Your task to perform on an android device: I want to shop for the latest style of shoes, so on the Amazon app, view the latest arrivals shoes of last 30 days.
Image 0: 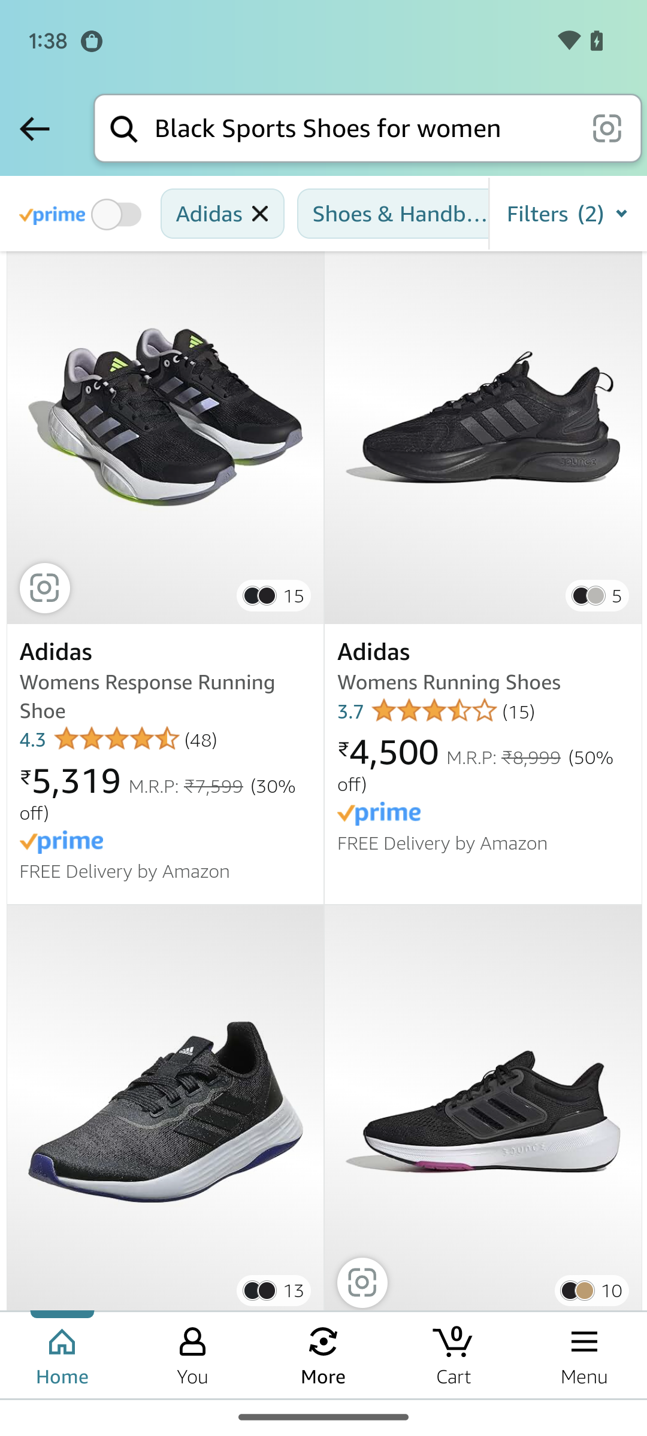
Click on the tab Filters.
Step 0: click (573, 214)
Image 1: 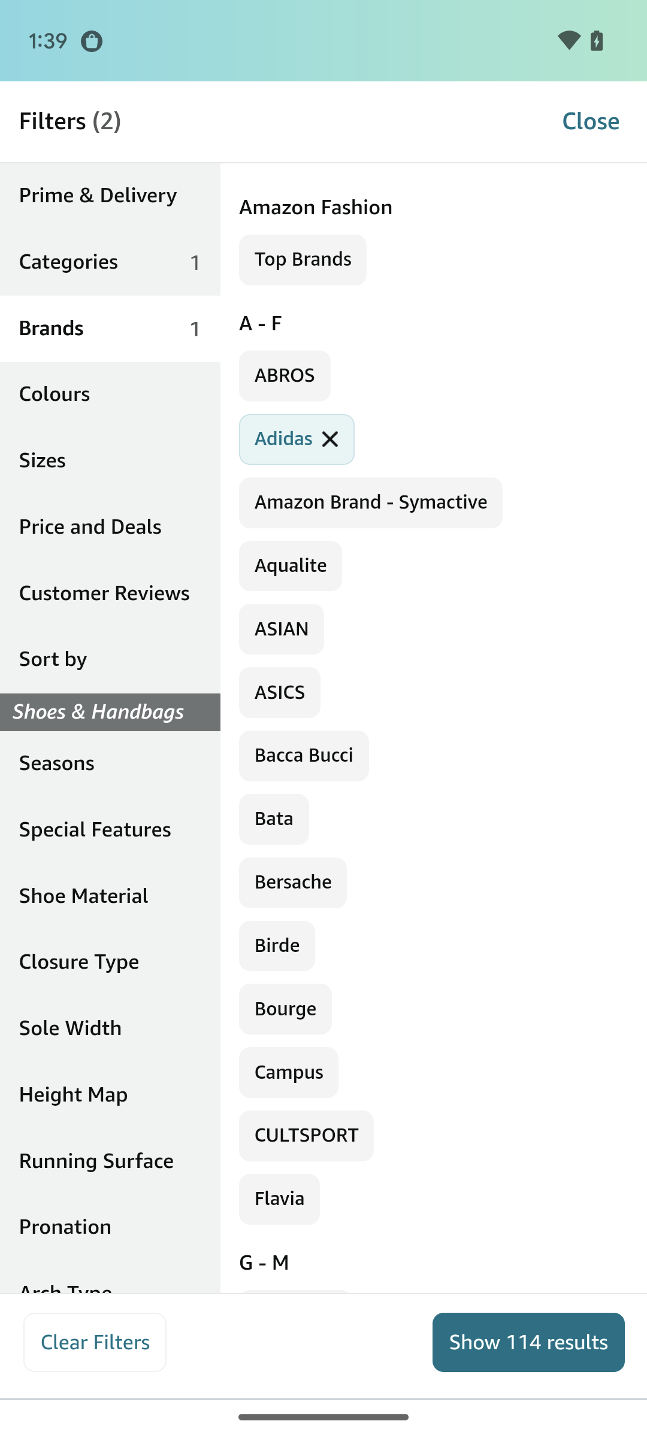
Scroll up.
Step 1: scroll down
Image 2: 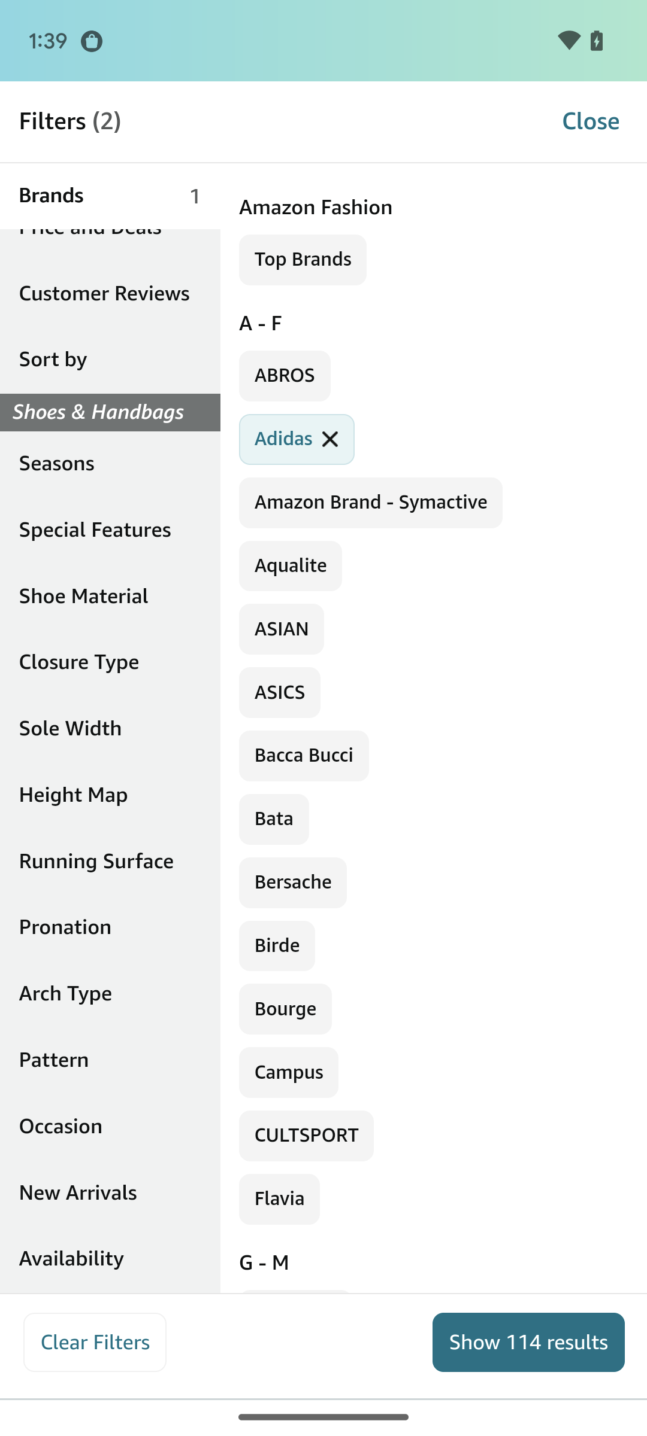
Click on the tab "New arrivals".
Step 2: click (111, 1193)
Image 3: 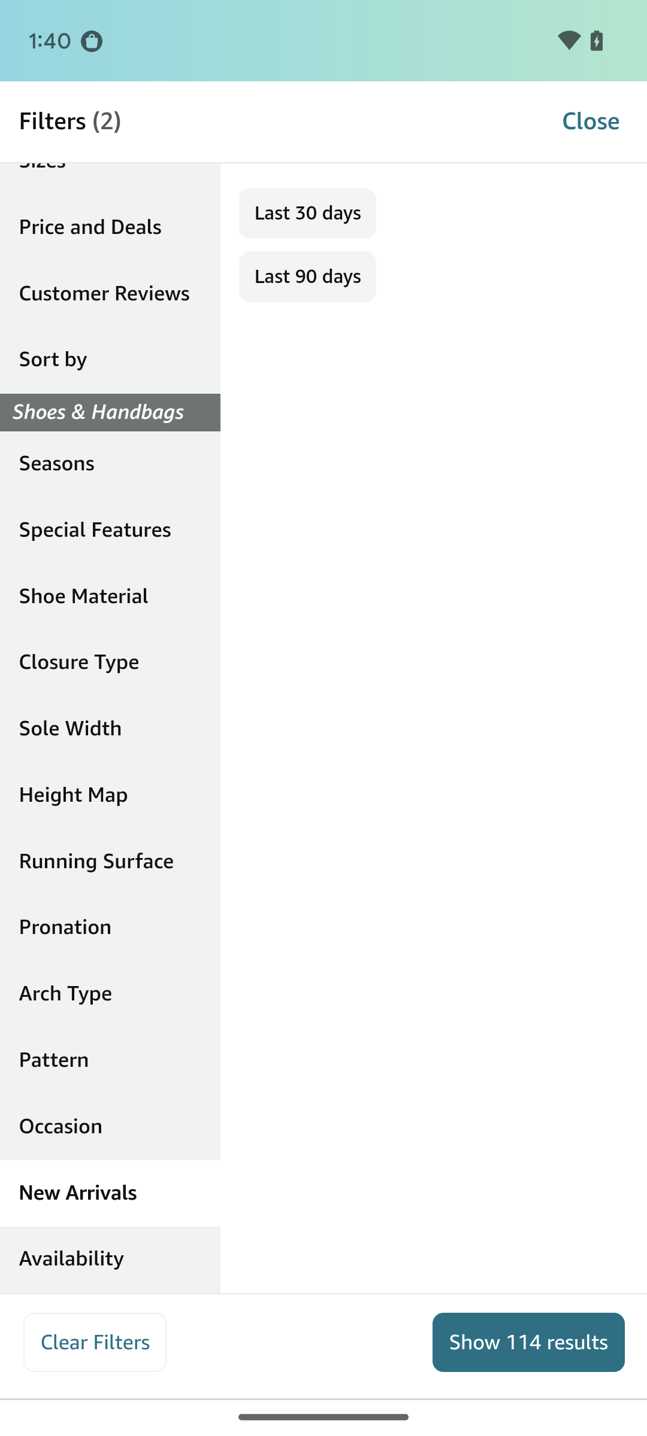
Click on the tab "Last 30 days".
Step 3: click (307, 212)
Image 4: 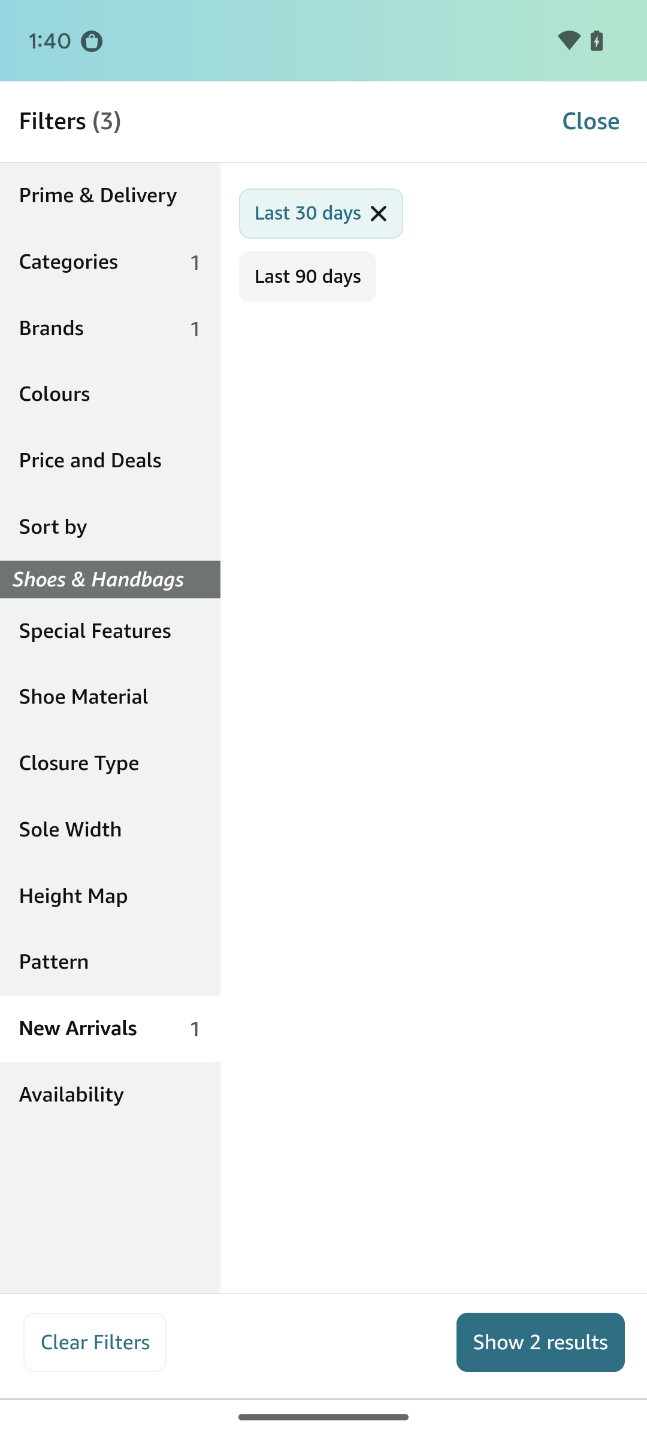
Click on the tab "Show 2 results" at the bottom right corner of the screen.
Step 4: click (539, 1341)